Your task to perform on an android device: I want to use the Amazon app to look for a tool box because I've had a number of recent needs.
Image 0: 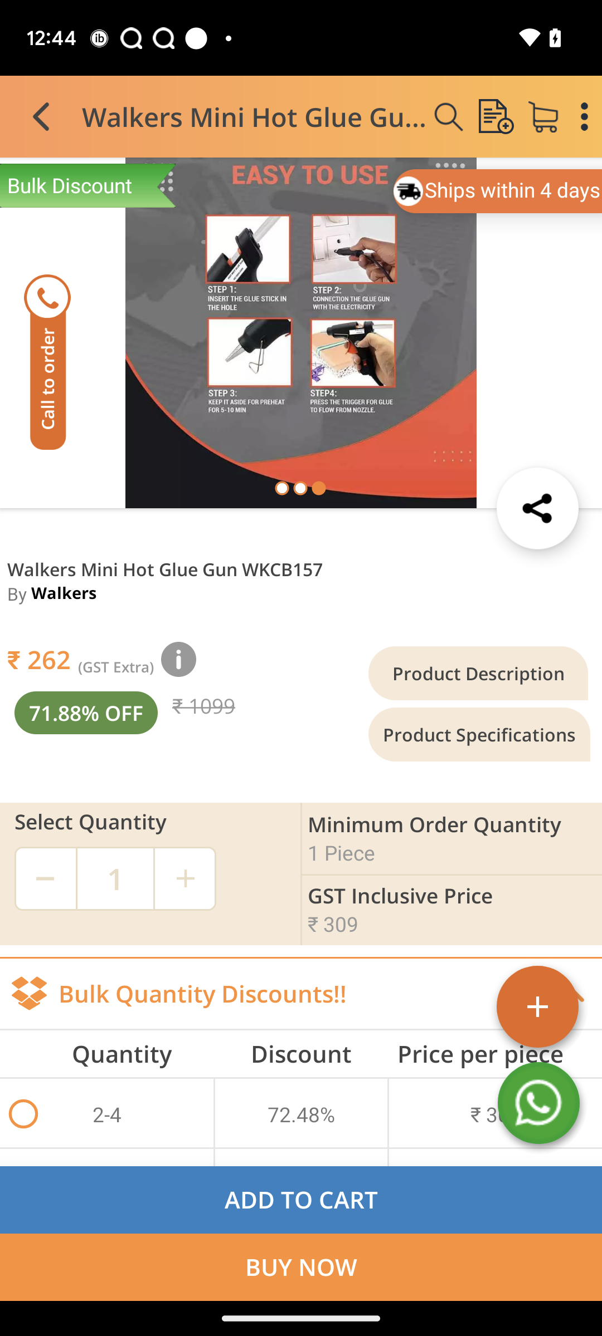
Open amazon app
Step 0: open app "Amazon"
Image 1: 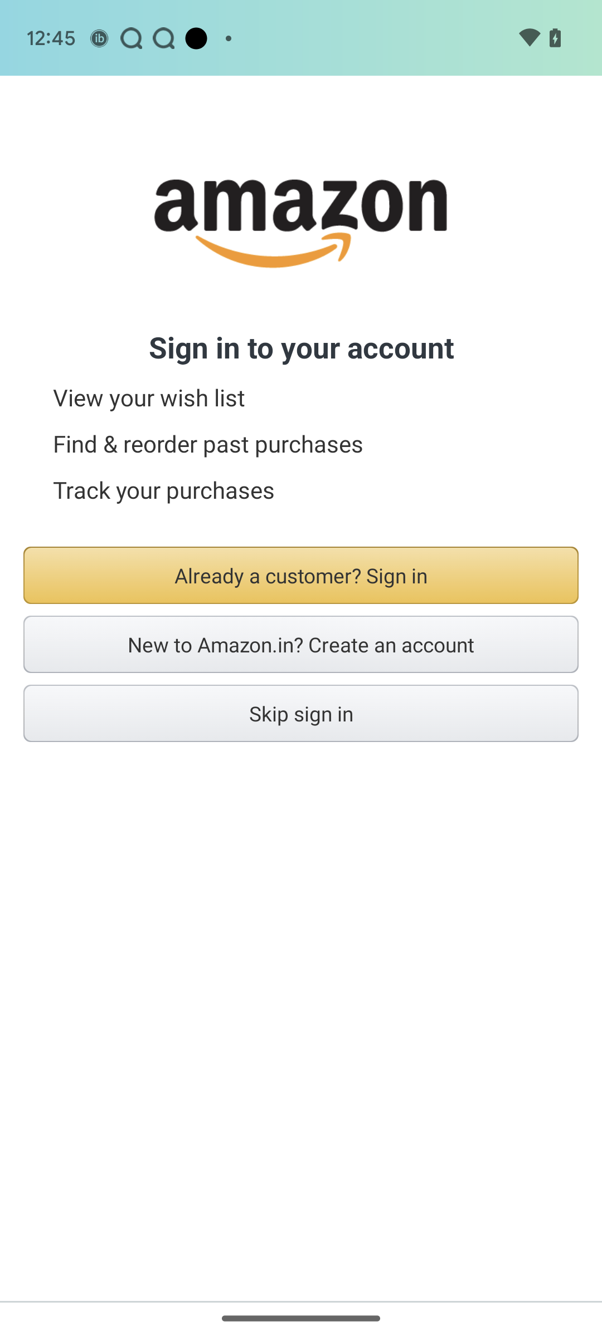
Open amazon app
Step 1: wait
Image 2: 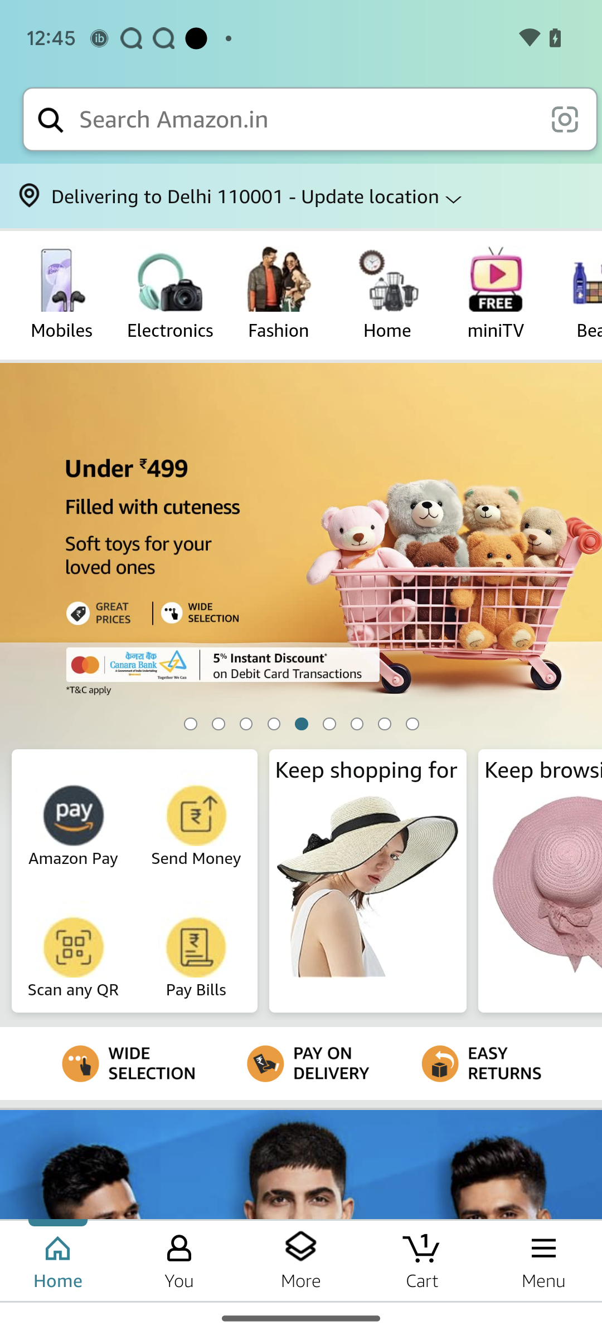
Click on the search textbox at the top of the screen
Step 2: click (305, 119)
Image 3: 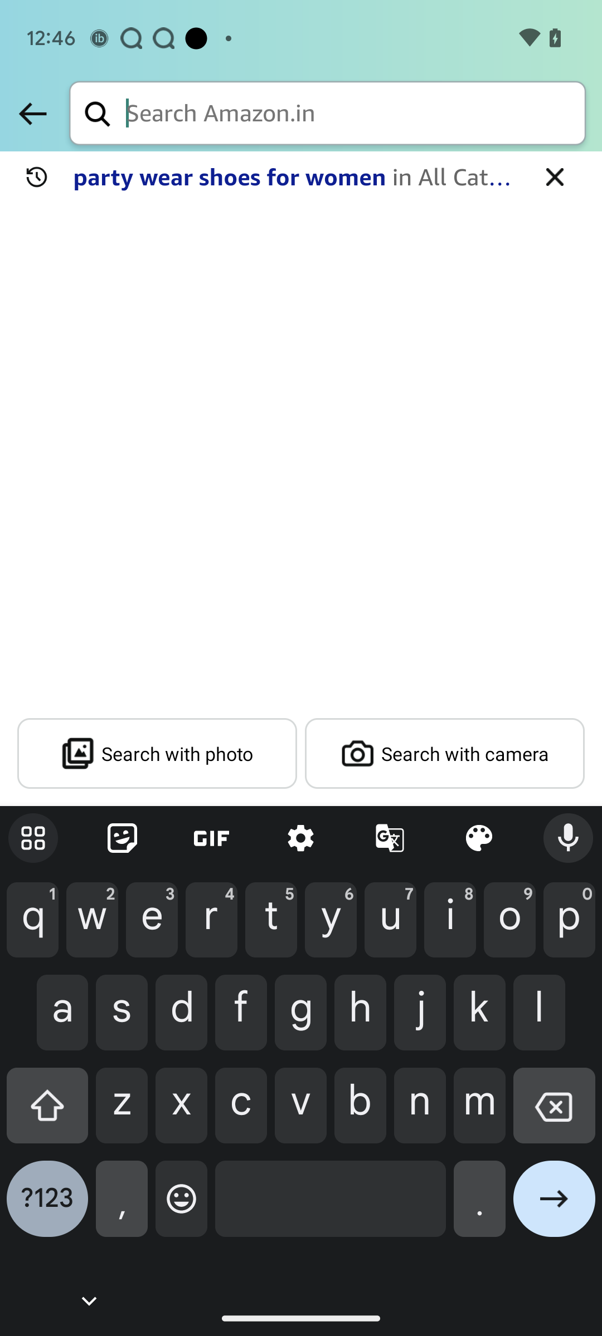
Enter toolbox in the searchbox
Step 3: type "ToolBox"
Image 4: 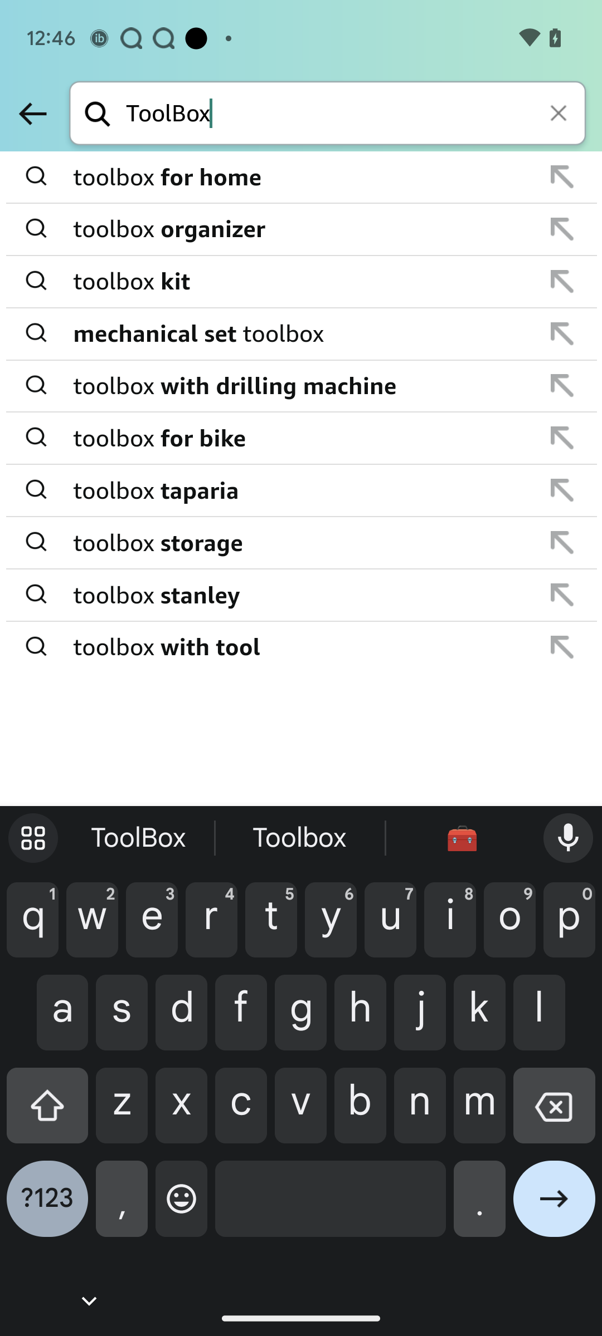
Click on the first suggested result
Step 4: click (302, 178)
Image 5: 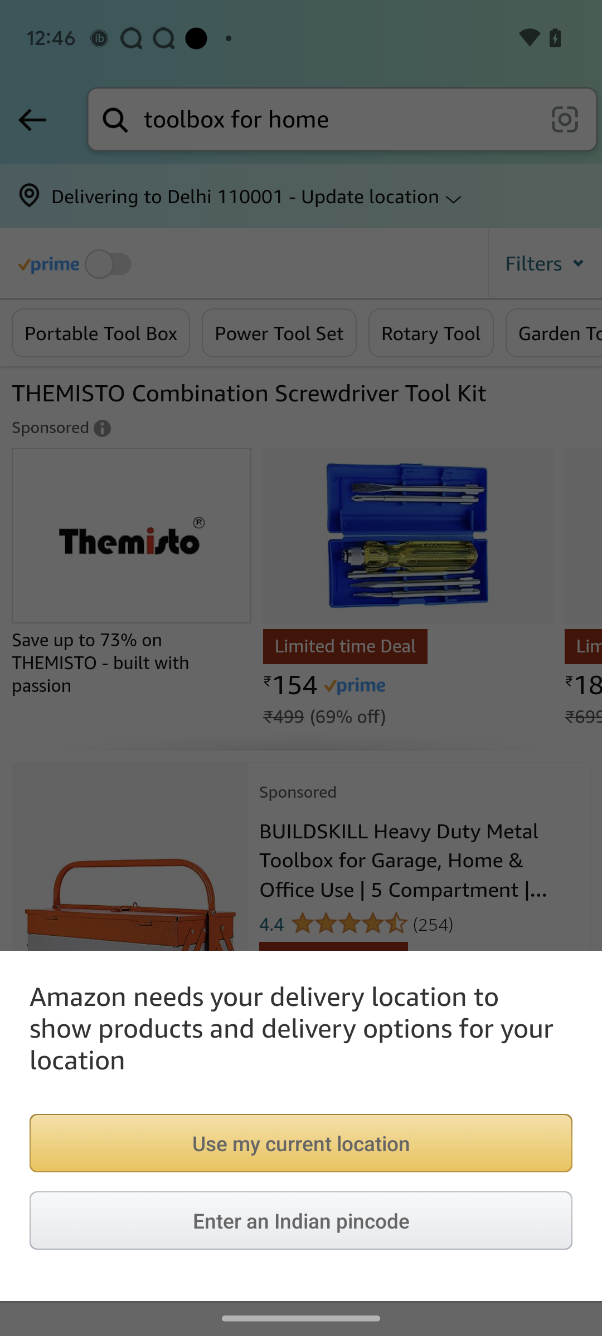
Click on the first suggested result
Step 5: wait